Your task to perform on an android device: Mark glow nurture mail as read.
Image 0: 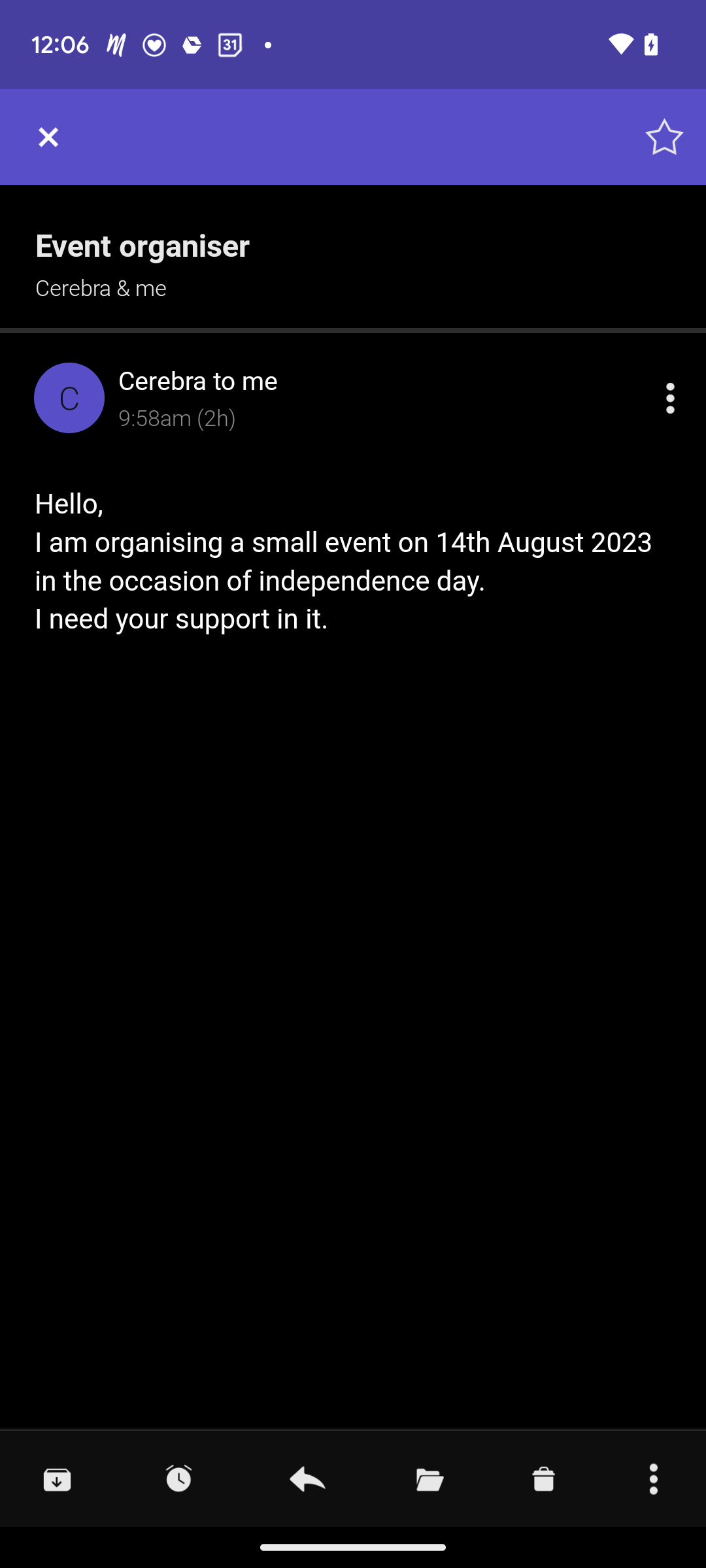
go back to previous screen .
Step 0: press back button
Image 1: 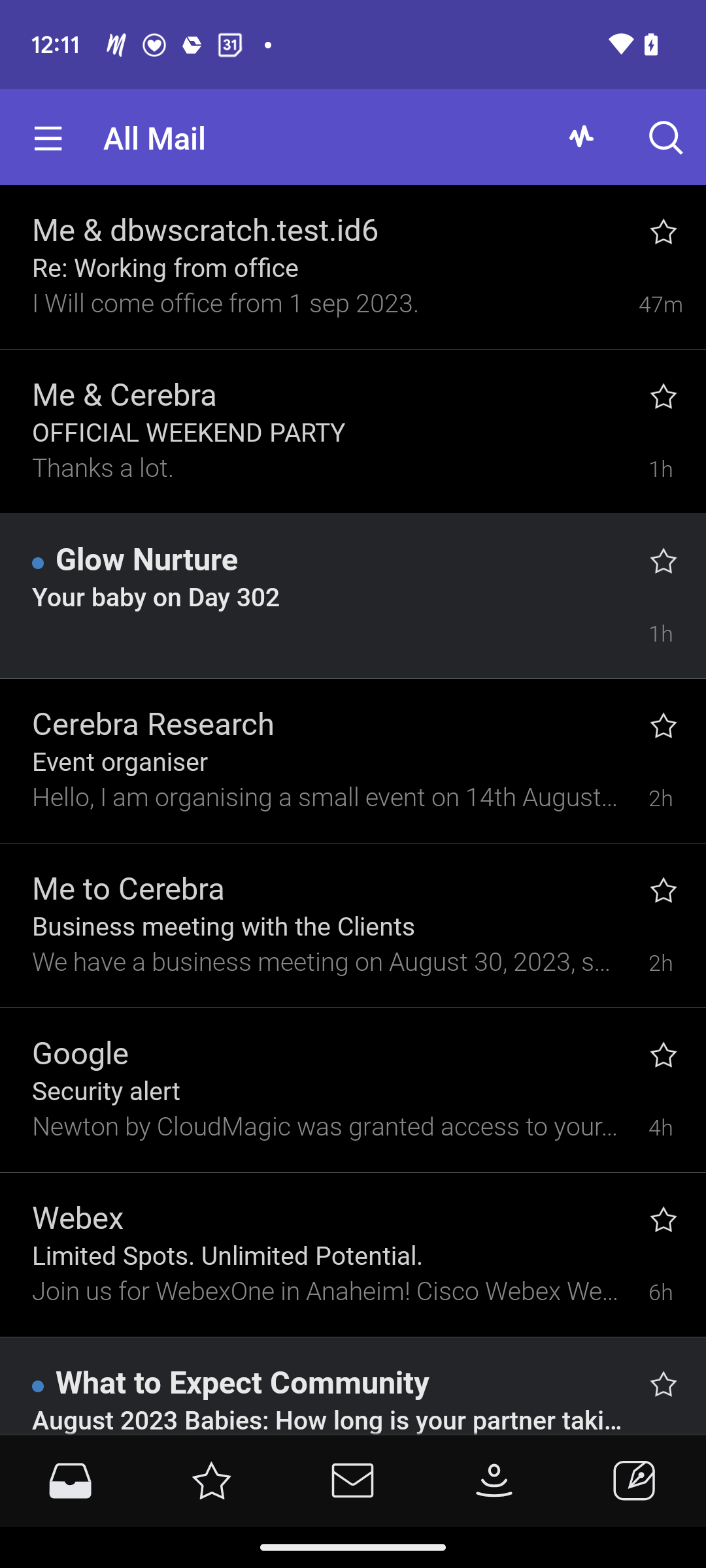
Click on the Glow Nurture mail.
Step 1: click (314, 600)